Your task to perform on an android device: I am all done with the browsing , add Women’s  lifestyle shoes  to the wishlist in the Puma app
Image 0: 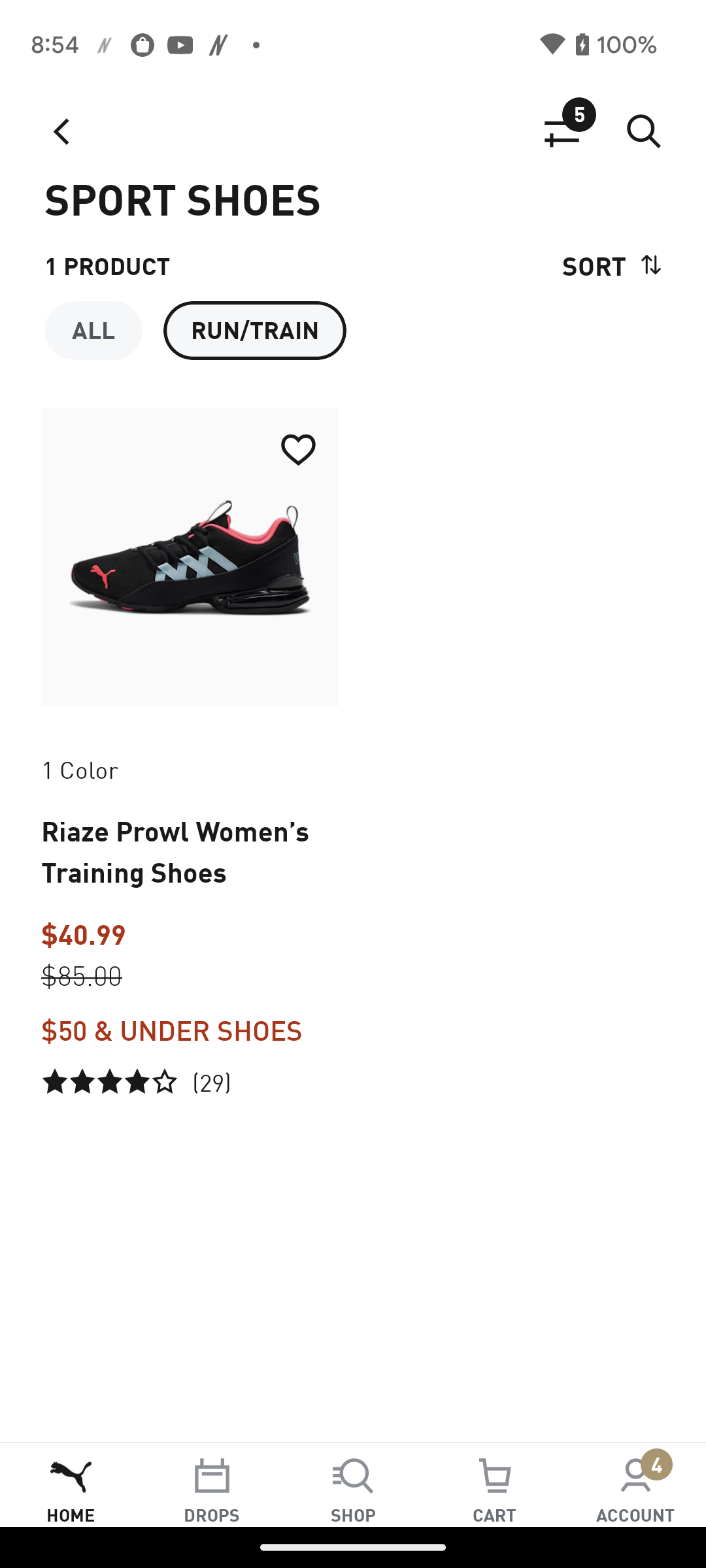
Click on the shoes
Step 0: click (190, 557)
Image 1: 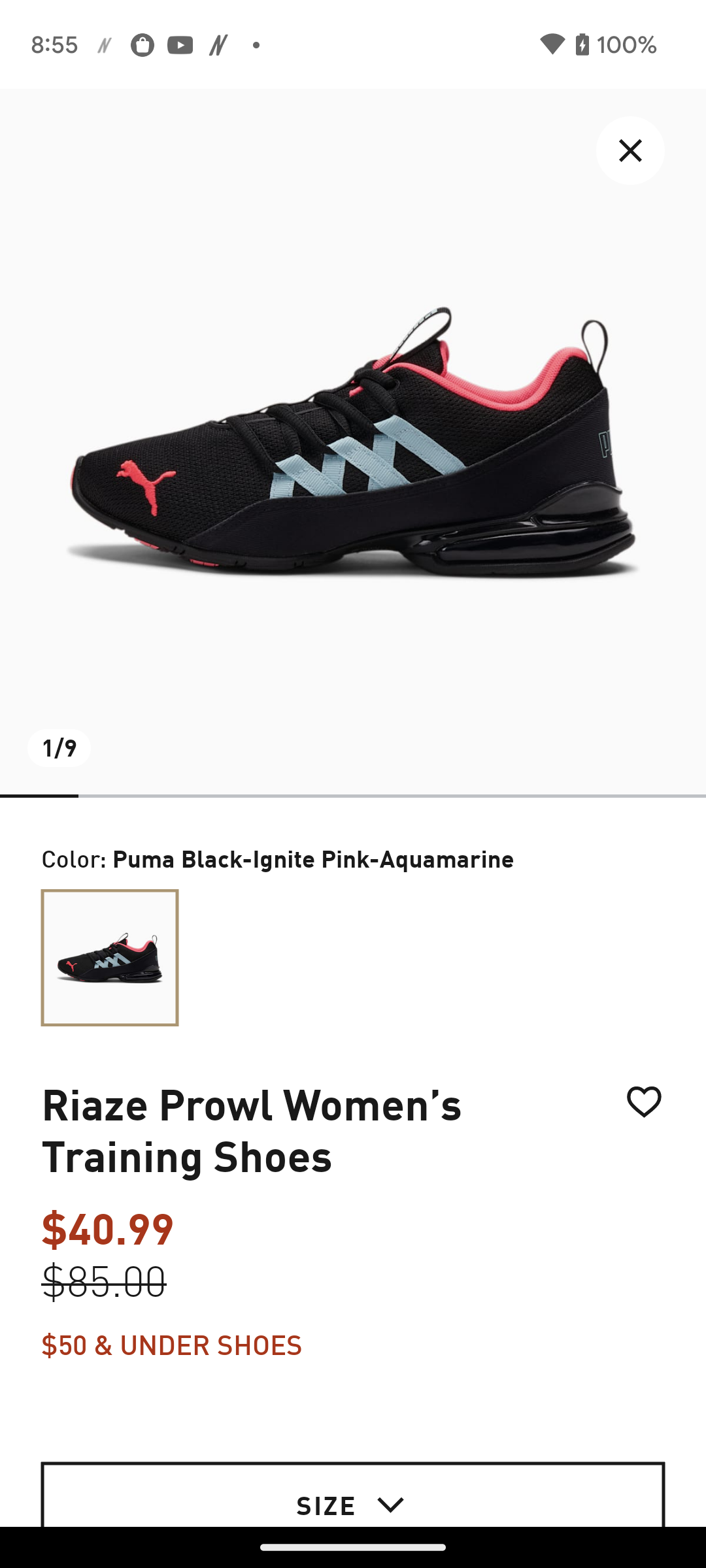
Click on the heart icon 
Step 1: click (644, 1195)